Your task to perform on an android device: I will set the reminder on repeat to buy New Balance hiking shoes on the Schedule Planner app.
Image 0: 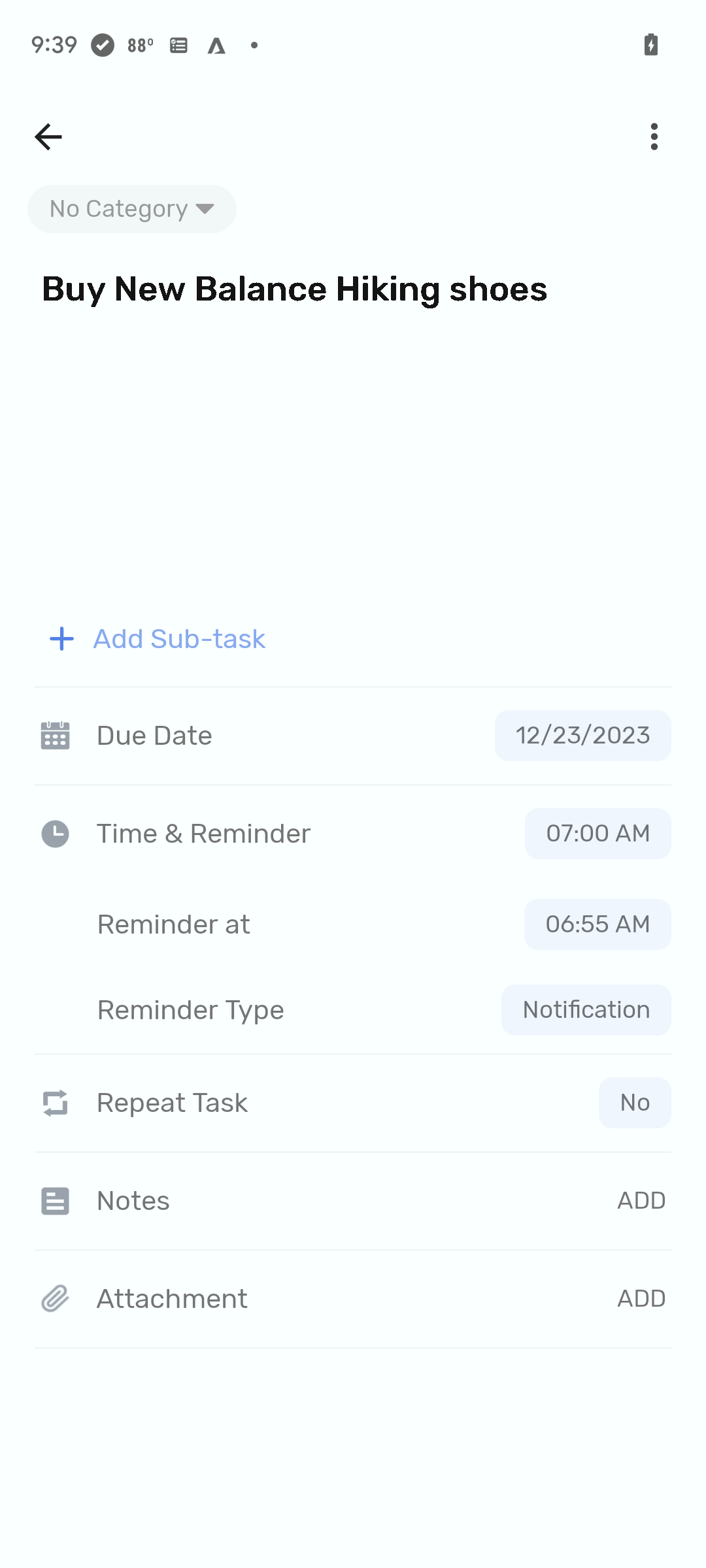
Click on repeat task
Step 0: click (635, 1102)
Image 1: 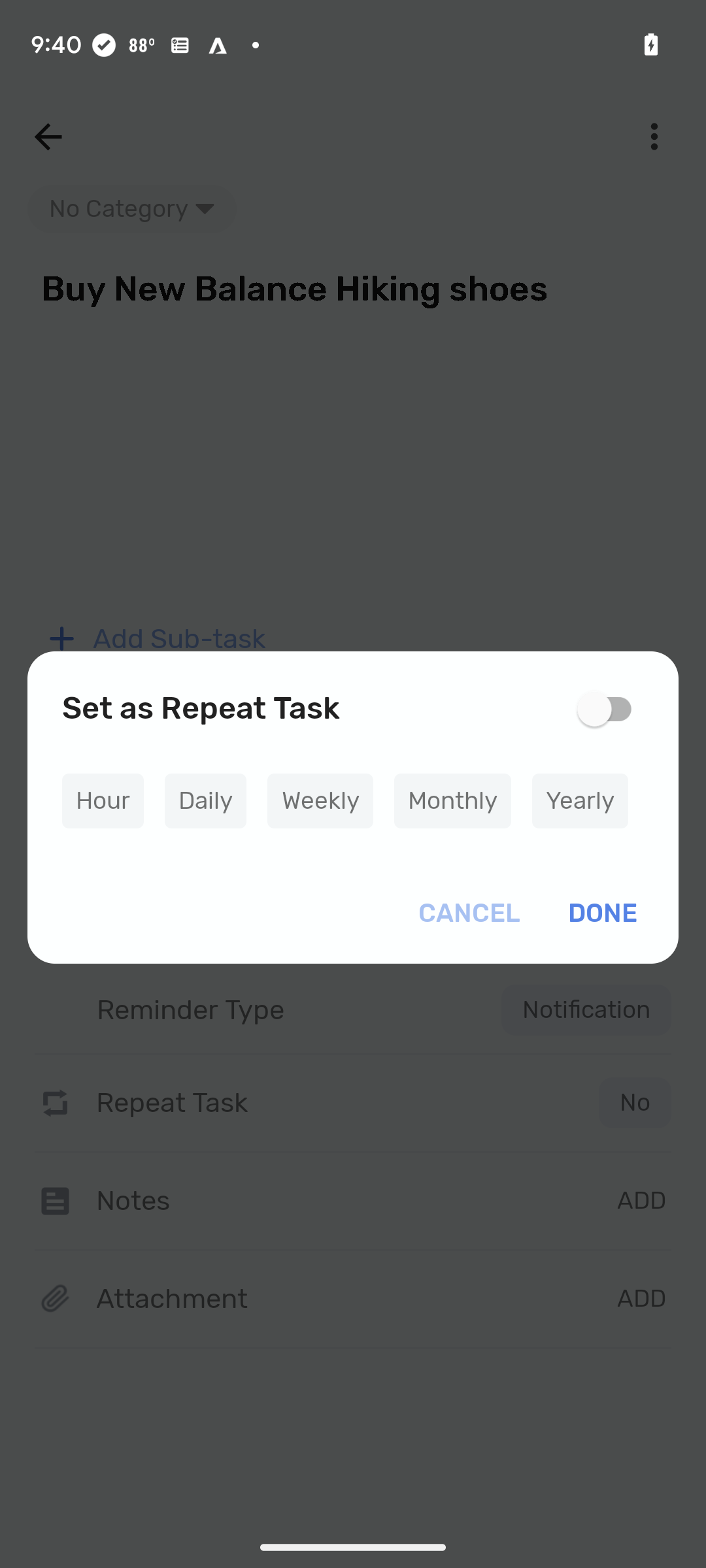
Select daily
Step 1: click (205, 800)